Your task to perform on an android device: Go to the JioSaavn app & add the currently playing song to the new playlist name Chill List
Image 0: 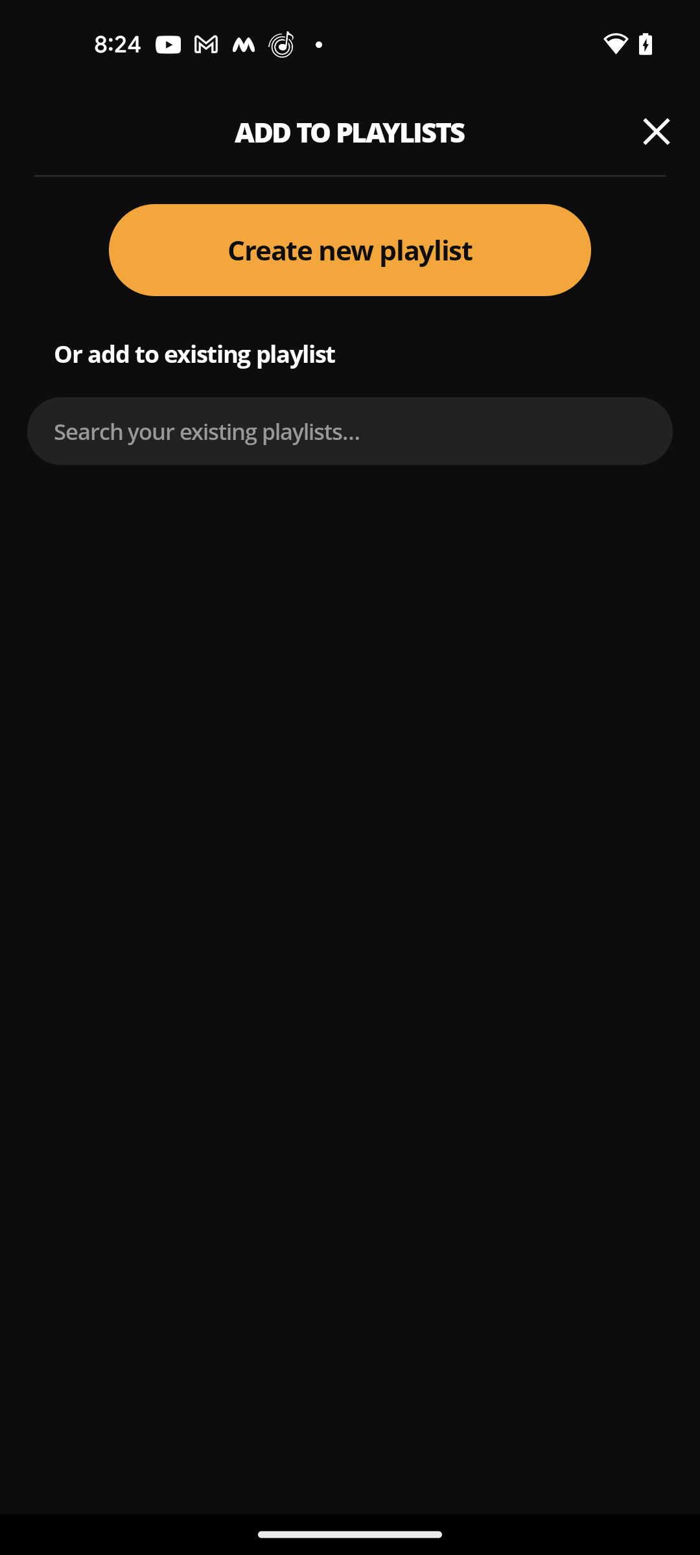
open the JioSaavn app
Step 0: open app "JioSaavn"
Image 1: 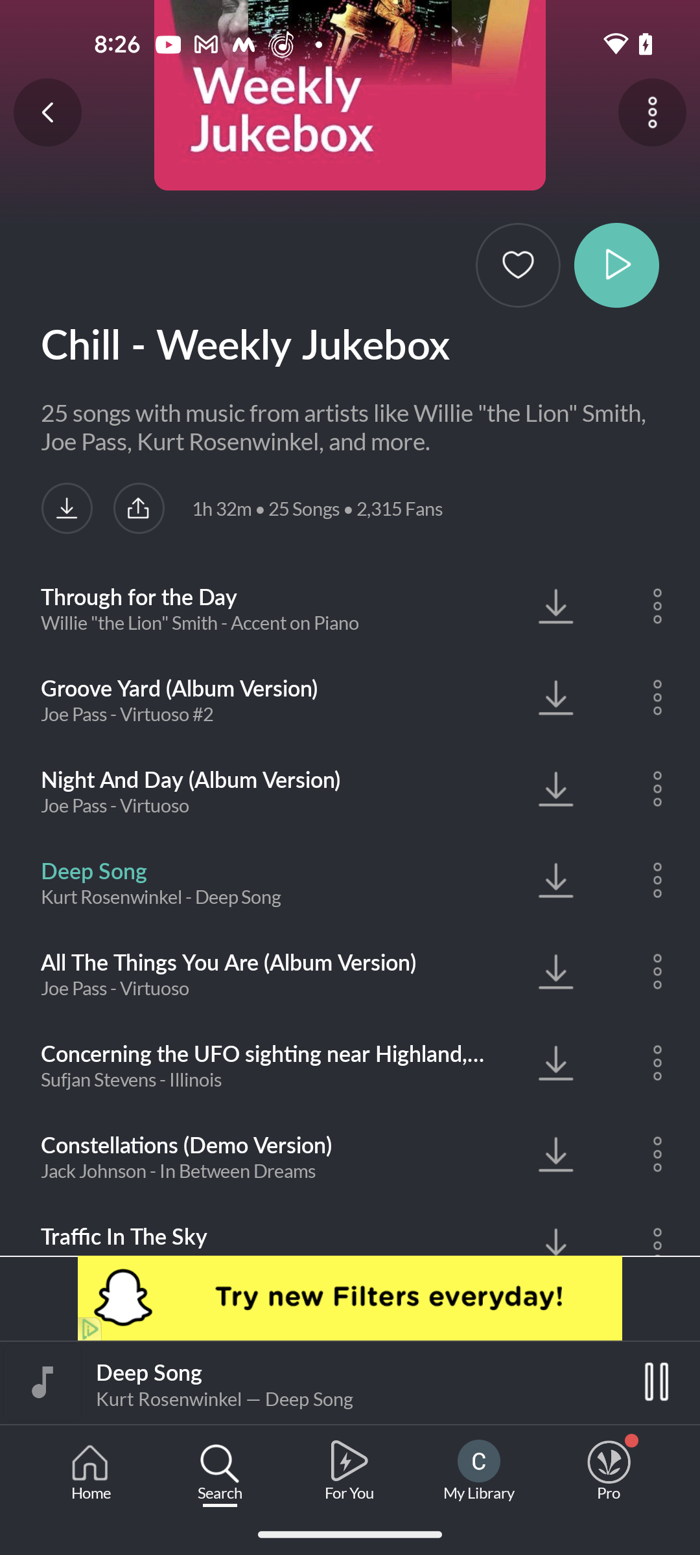
click on three dots in front of the song Knight & Day by Joe Pass
Step 1: click (655, 786)
Image 2: 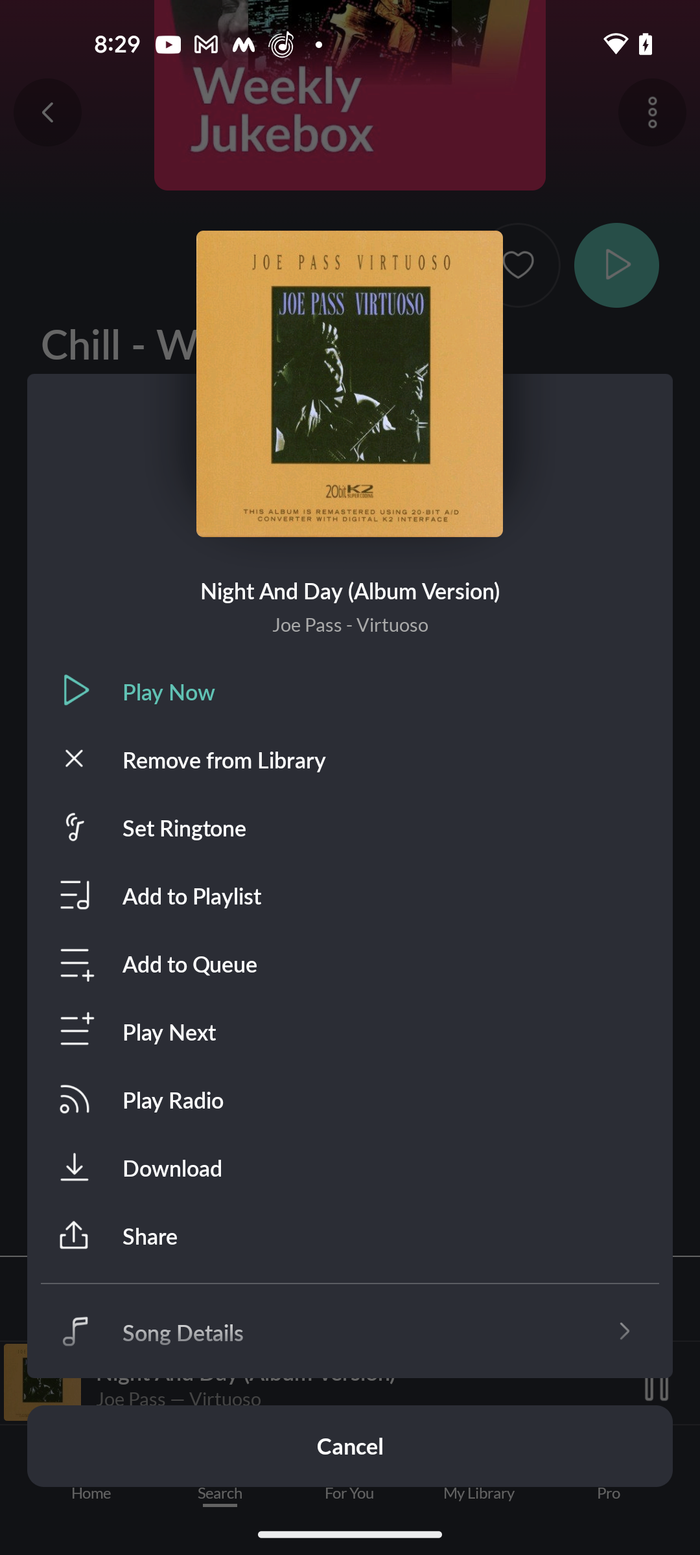
click on Add to Playlist option
Step 2: click (185, 895)
Image 3: 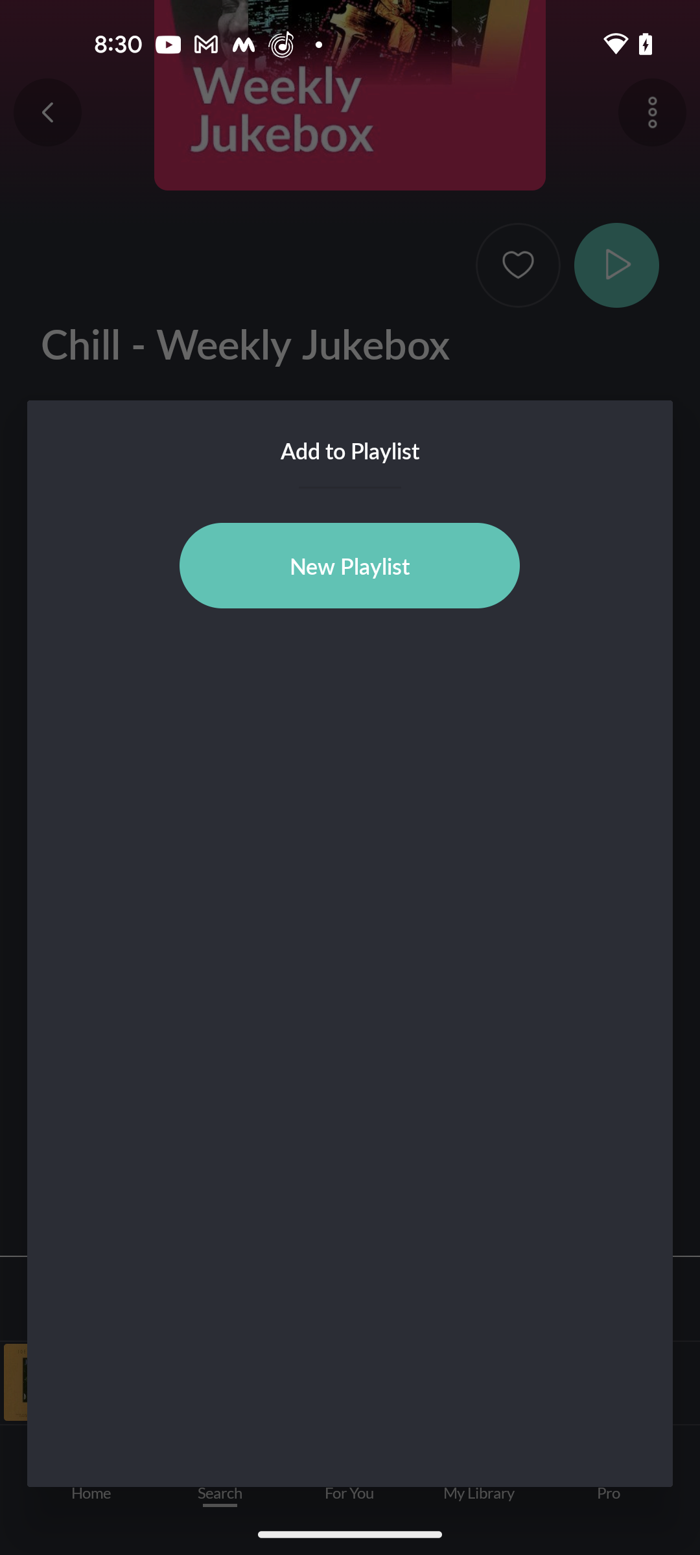
click on New Playlist button
Step 3: click (349, 566)
Image 4: 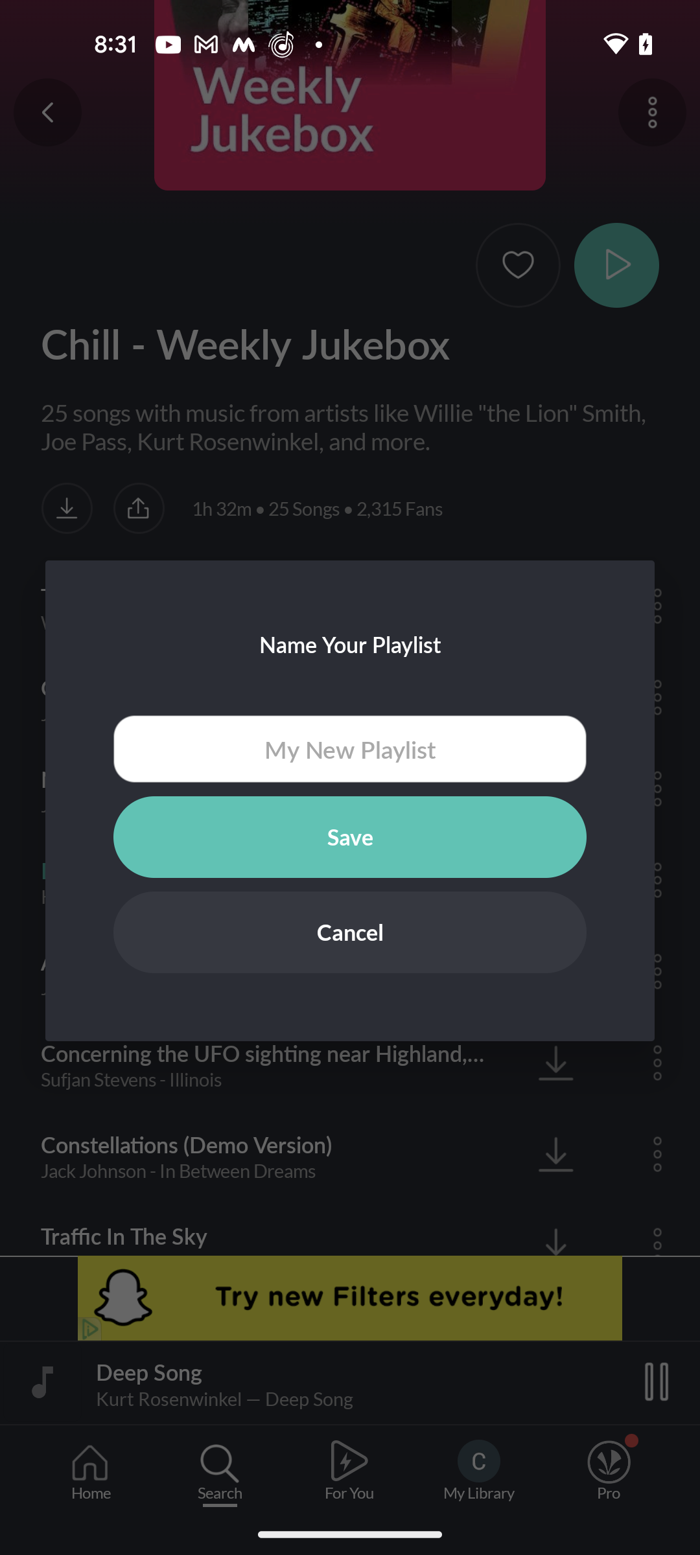
click on the new playlist name section
Step 4: click (350, 749)
Image 5: 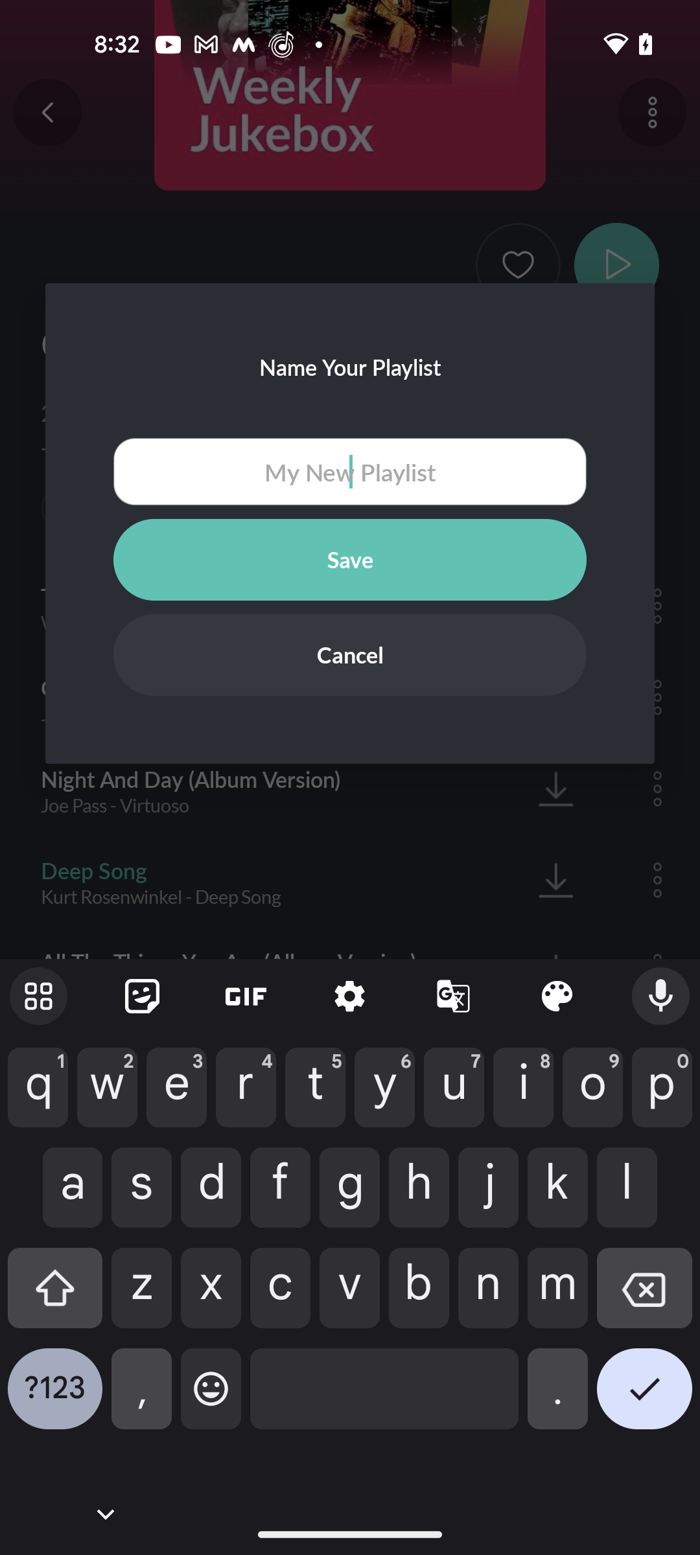
enter the playlist name Chill List
Step 5: type "Chill List"
Image 6: 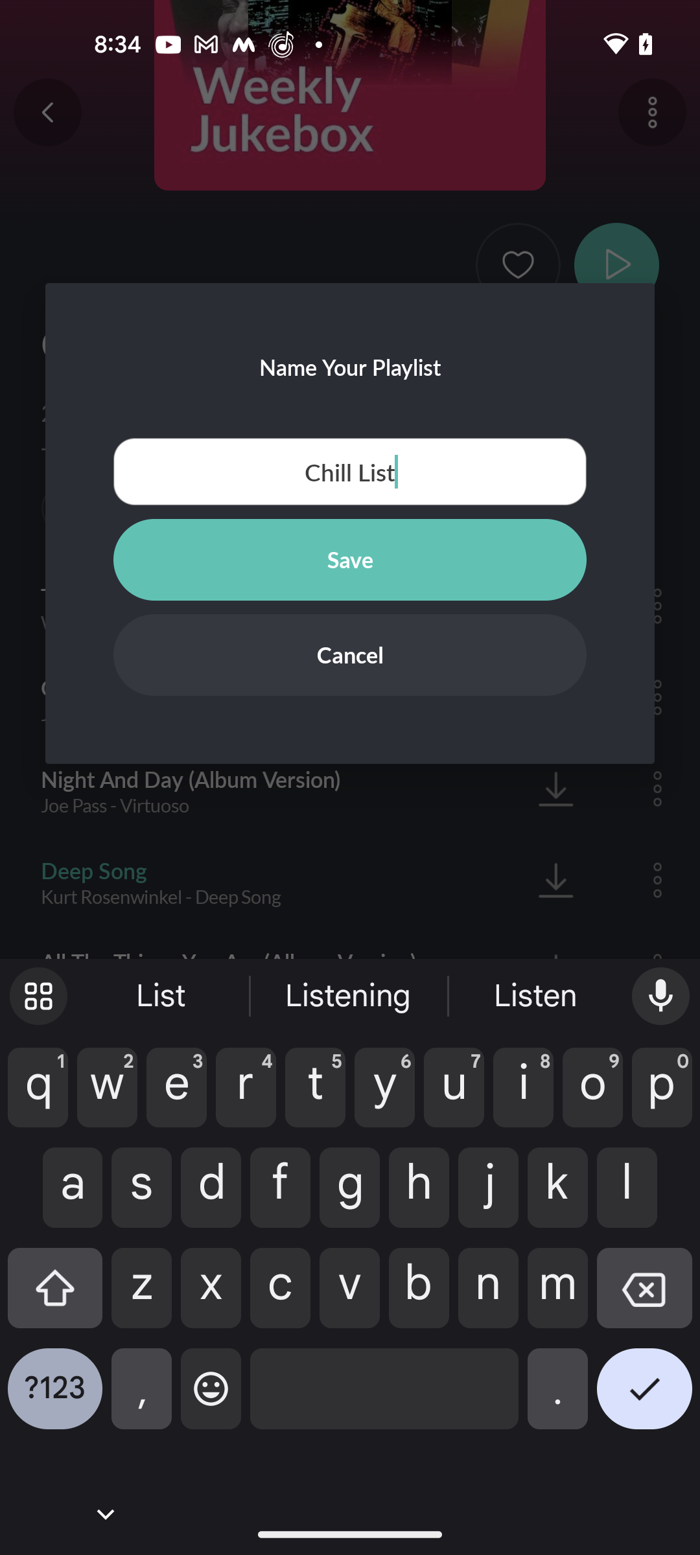
click on the Save button
Step 6: click (350, 559)